Your task to perform on an android device: Shop for Free Hiker shoes in the Adidas app
Image 0: 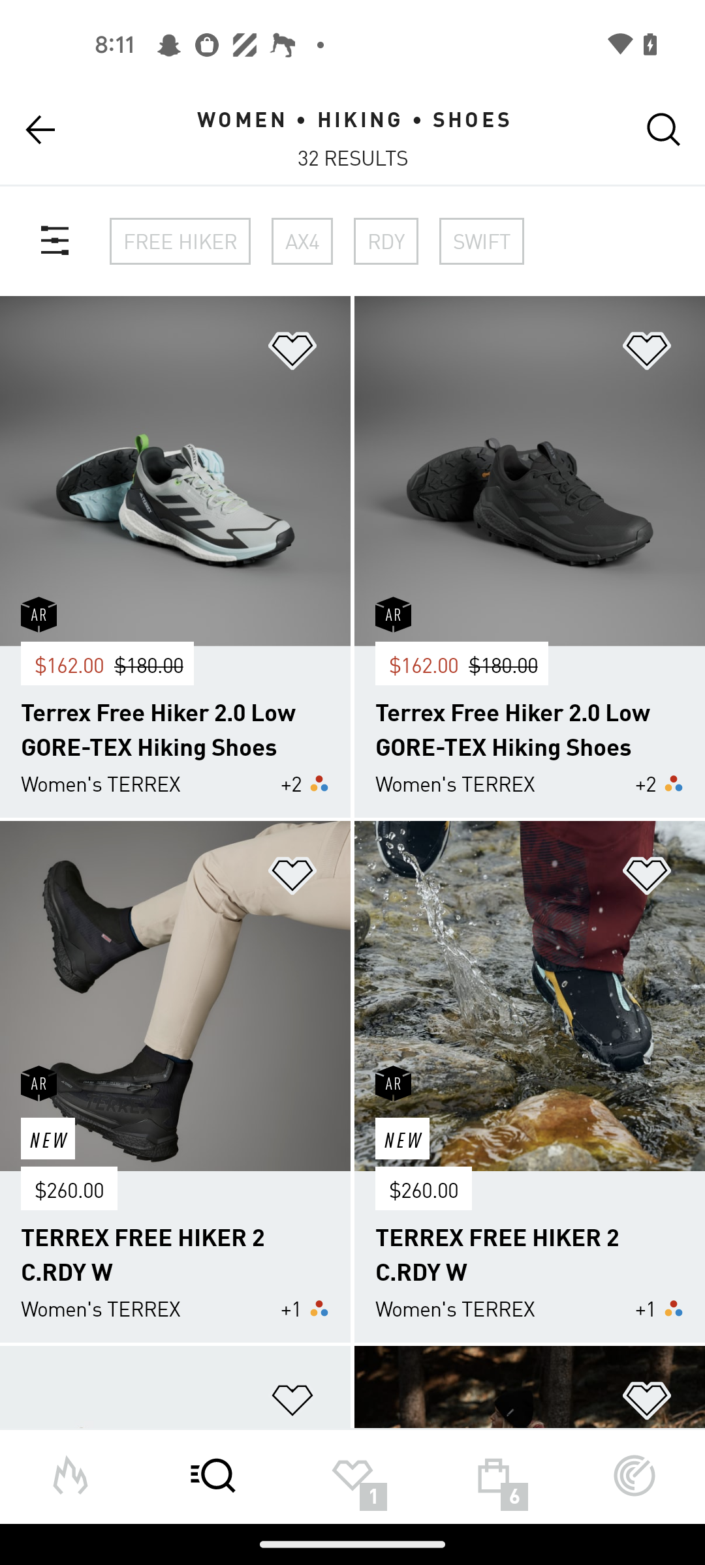
Click on the filter icon at the left corner of the screen 
Step 0: click (55, 241)
Image 1: 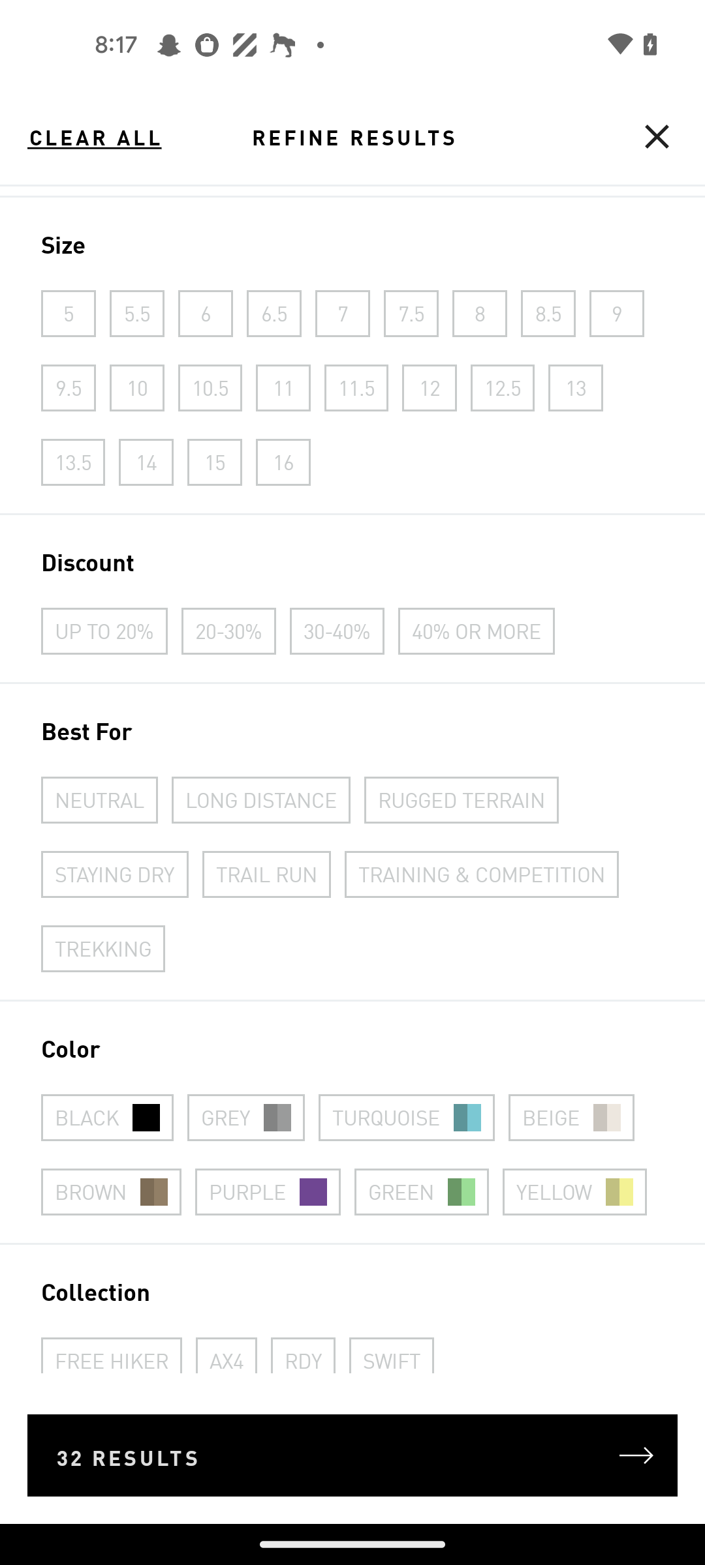
Click on the filter icon at the left corner of the screen 
Step 1: wait
Image 2: 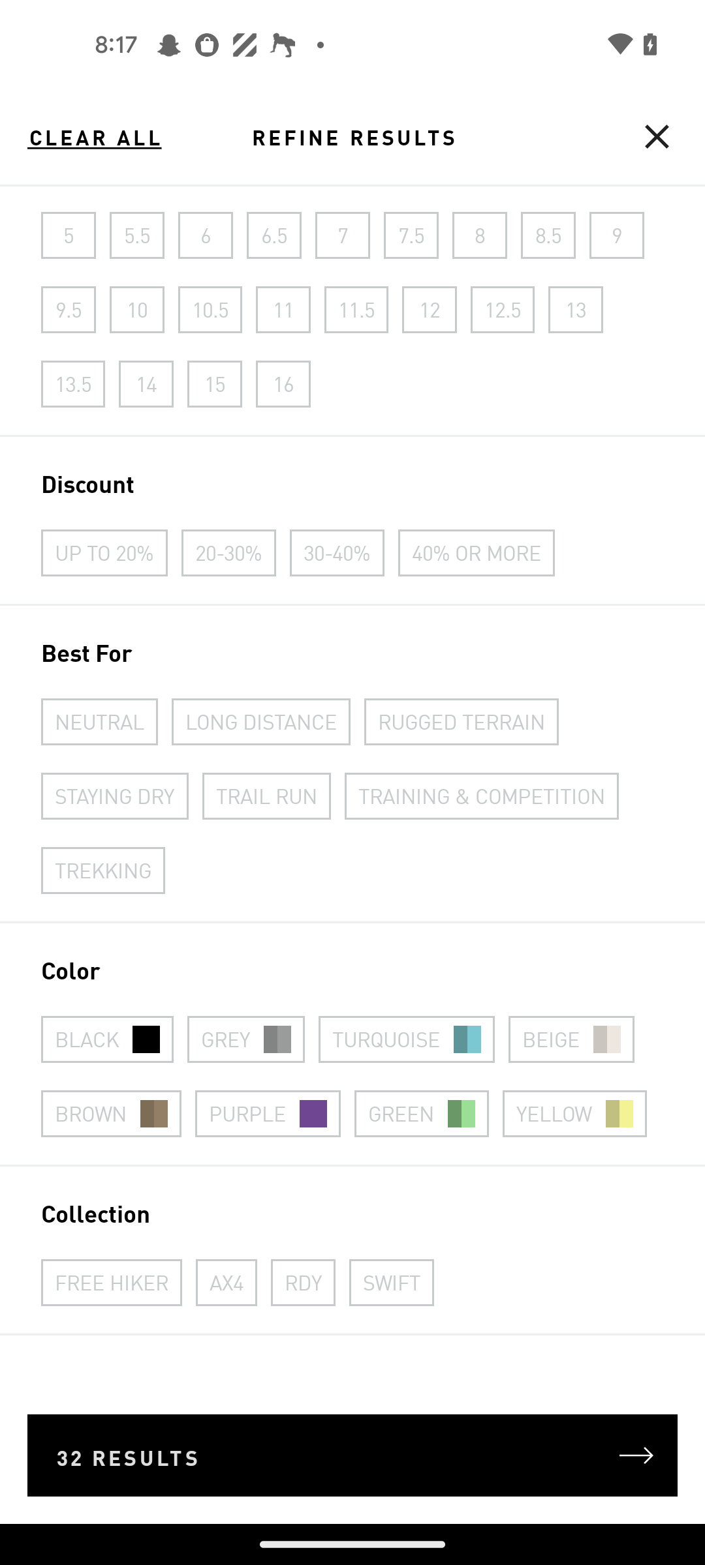
Click on Free Hiker filter 
Step 2: click (112, 1281)
Image 3: 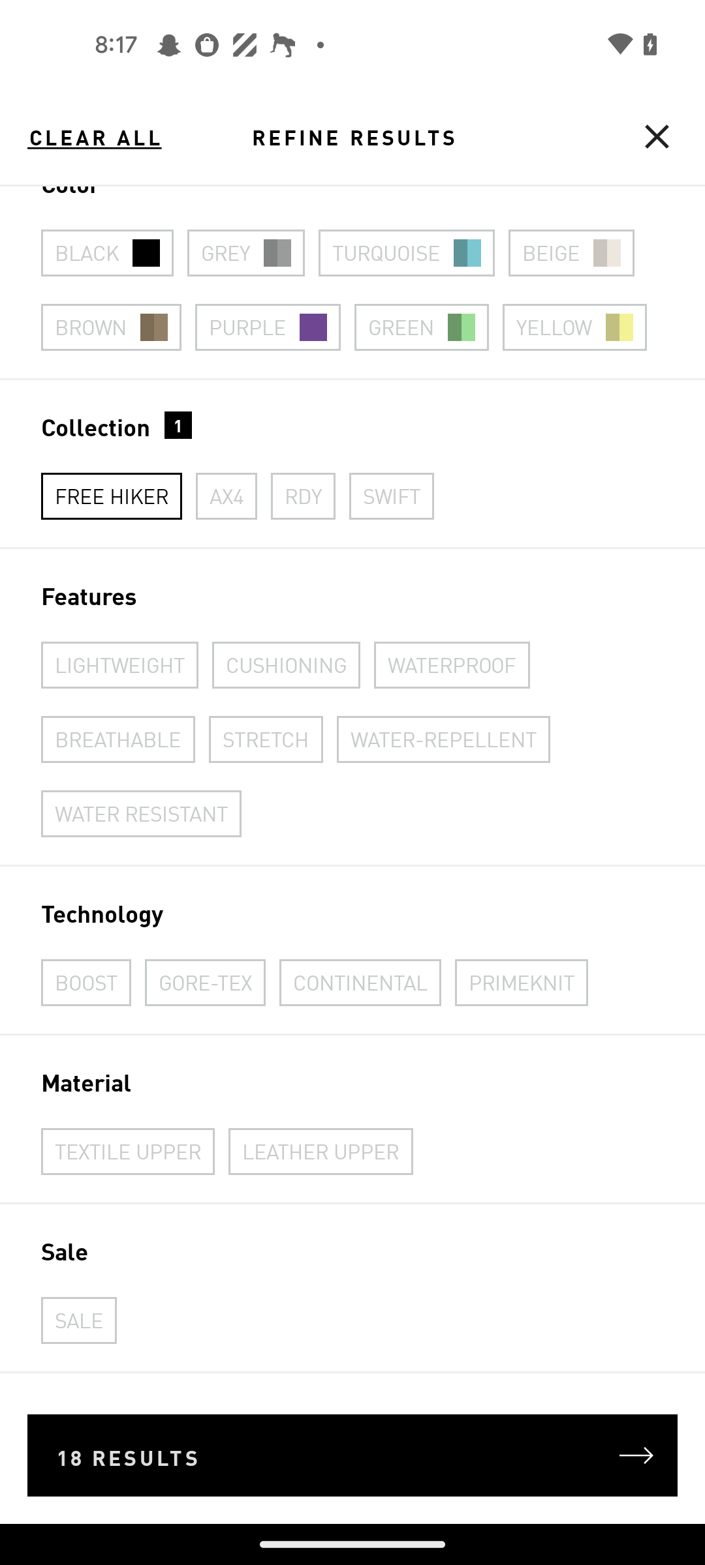
Click on result button 
Step 3: click (352, 1455)